Your task to perform on an android device: In the Bash app, Since the Younger Girls Star Flutter Sleeve Dress looks like a great value, I would like to keep it so I don't forget about it when I go shopping.
Image 0: 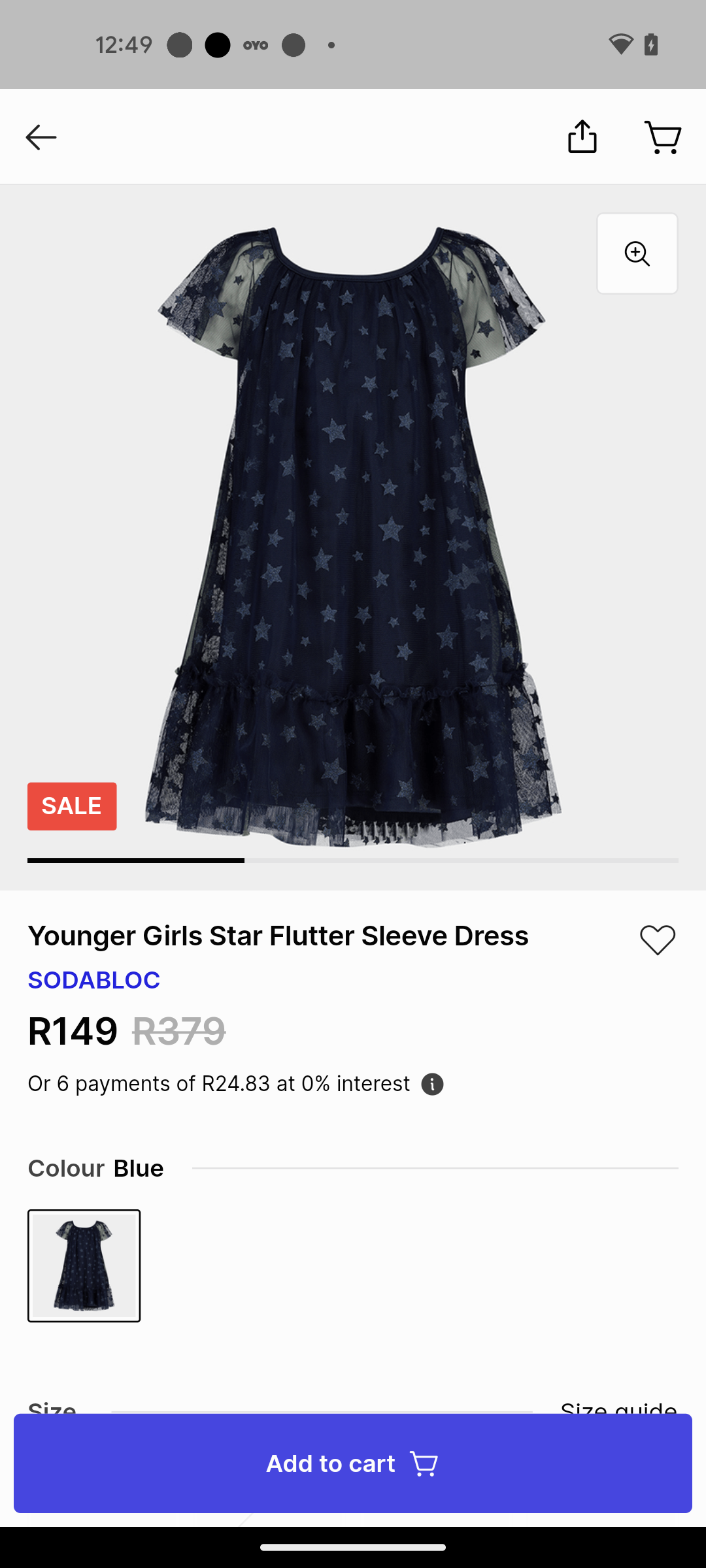
Click on the Add to cart button
Step 0: click (436, 1491)
Image 1: 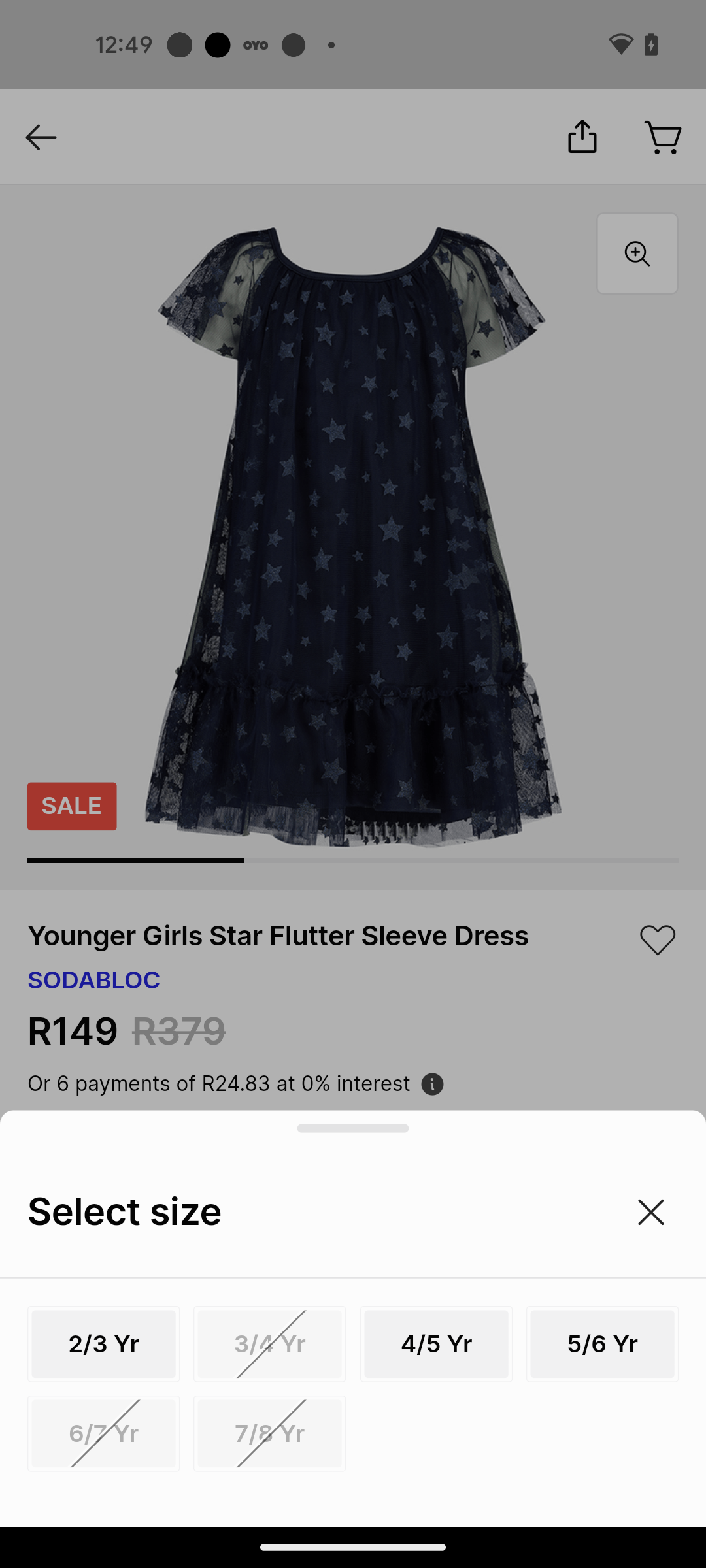
Select 4/5 Yr option
Step 1: click (436, 1344)